Your task to perform on an android device: Compare the prices of other shoes of other types of the same brand in the eBay app.
Image 0: 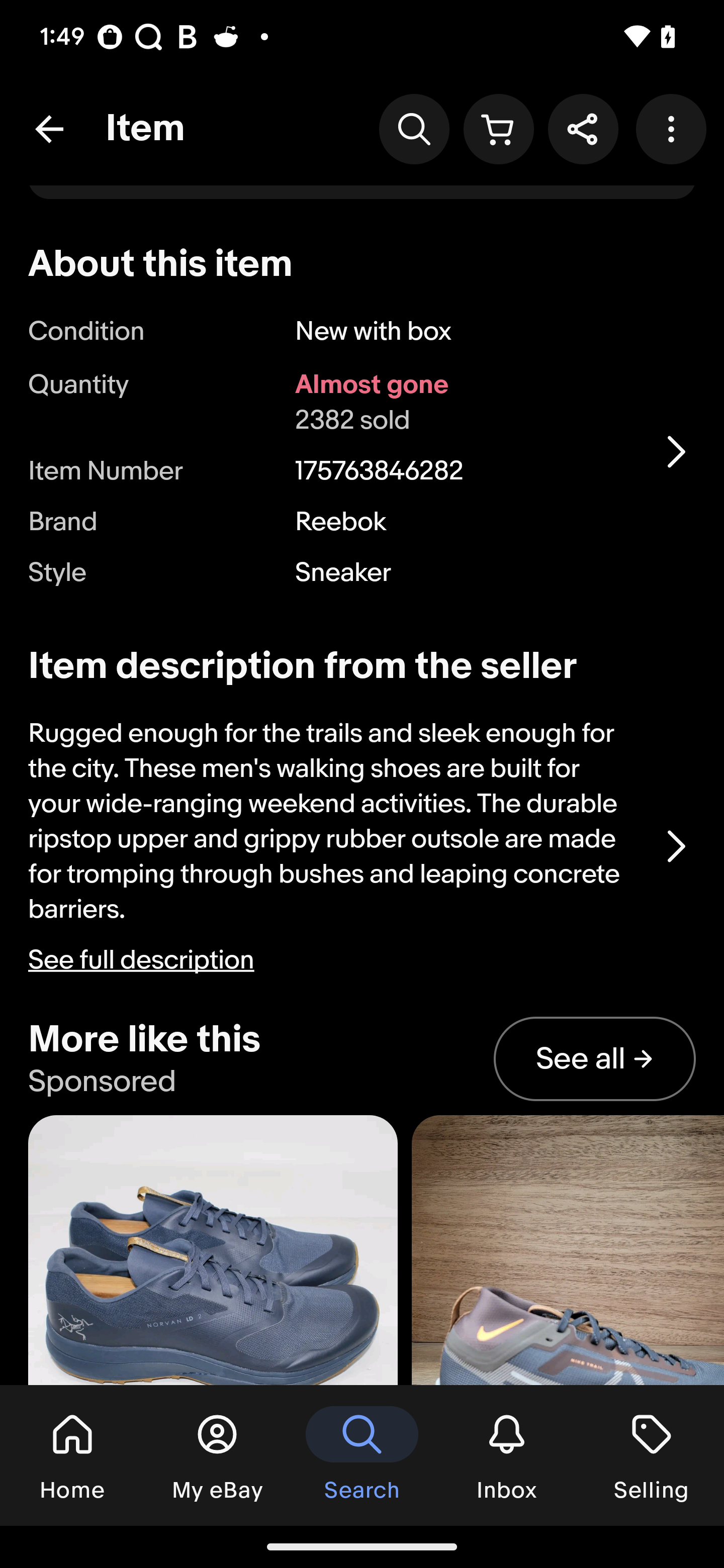
Go back to the previous page
Step 0: press back button
Image 1: 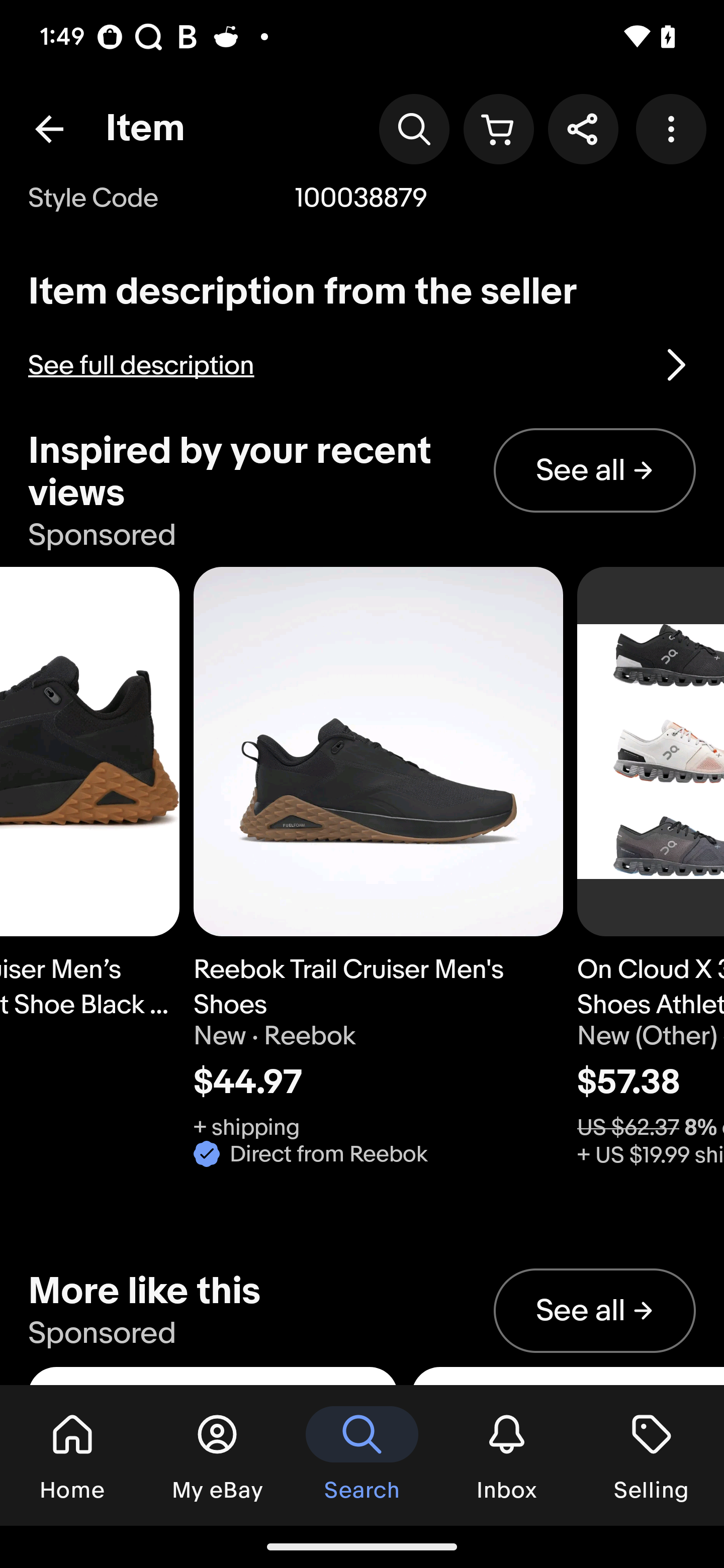
Swipe up on the screen
Step 1: scroll down
Image 2: 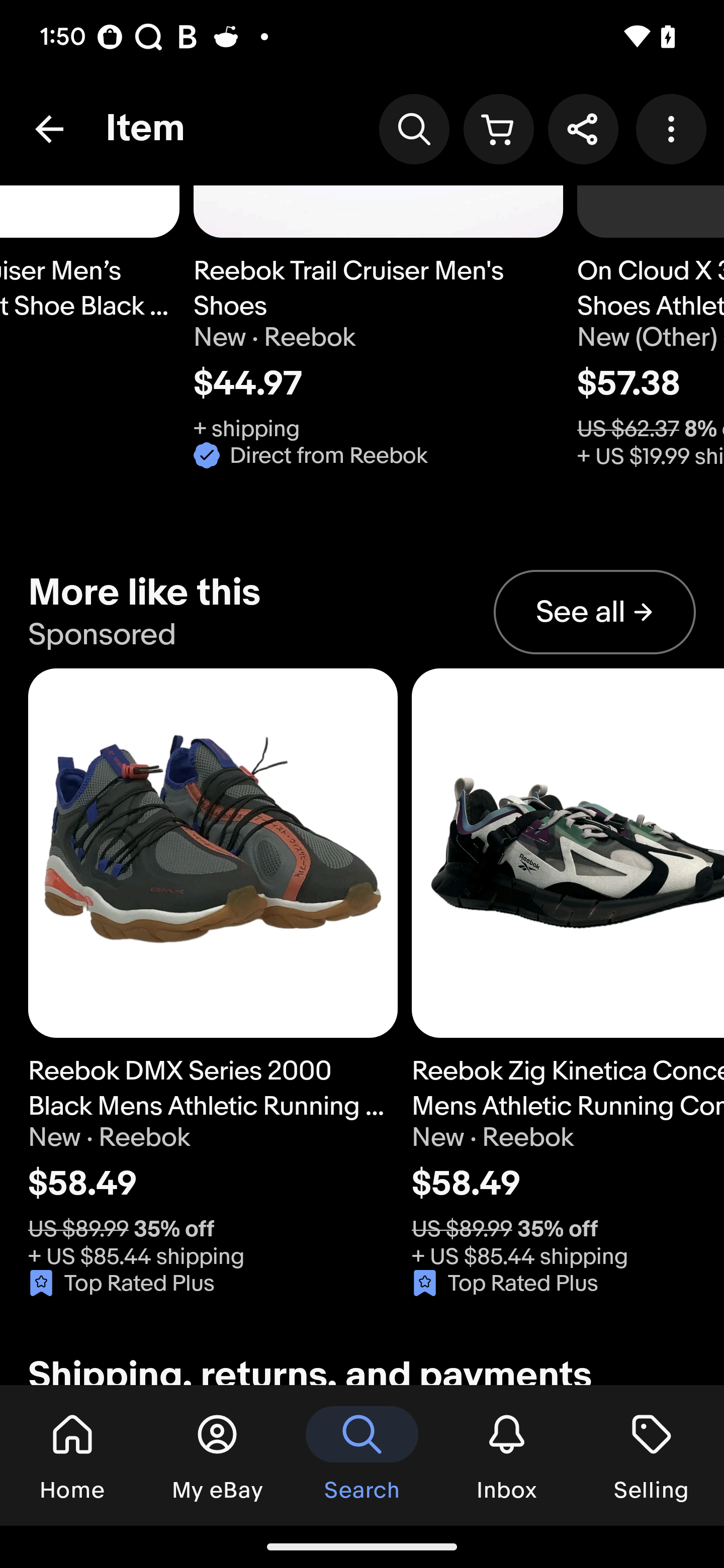
Swipe up on the screen
Step 2: scroll down
Image 4: 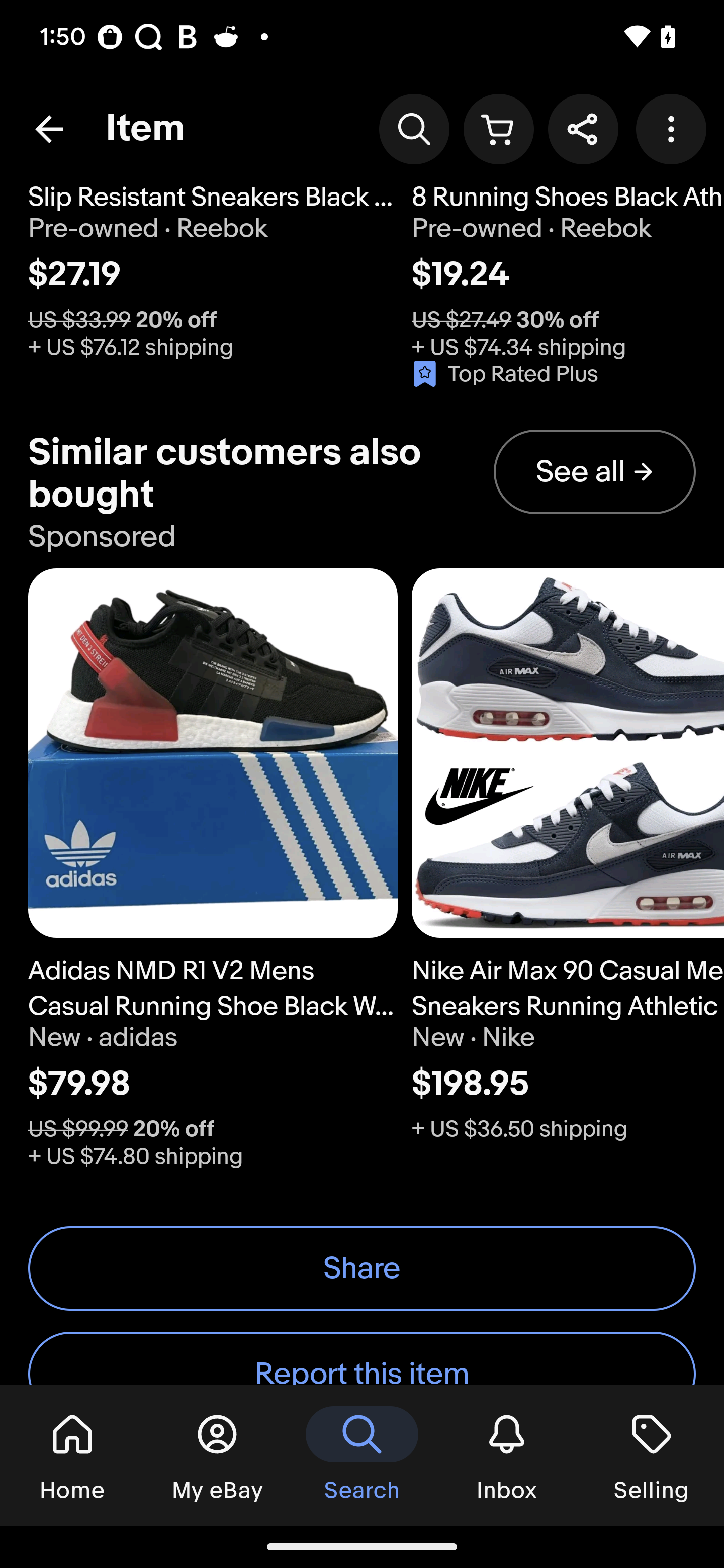
Swipe up on the screen
Step 4: scroll down
Image 5: 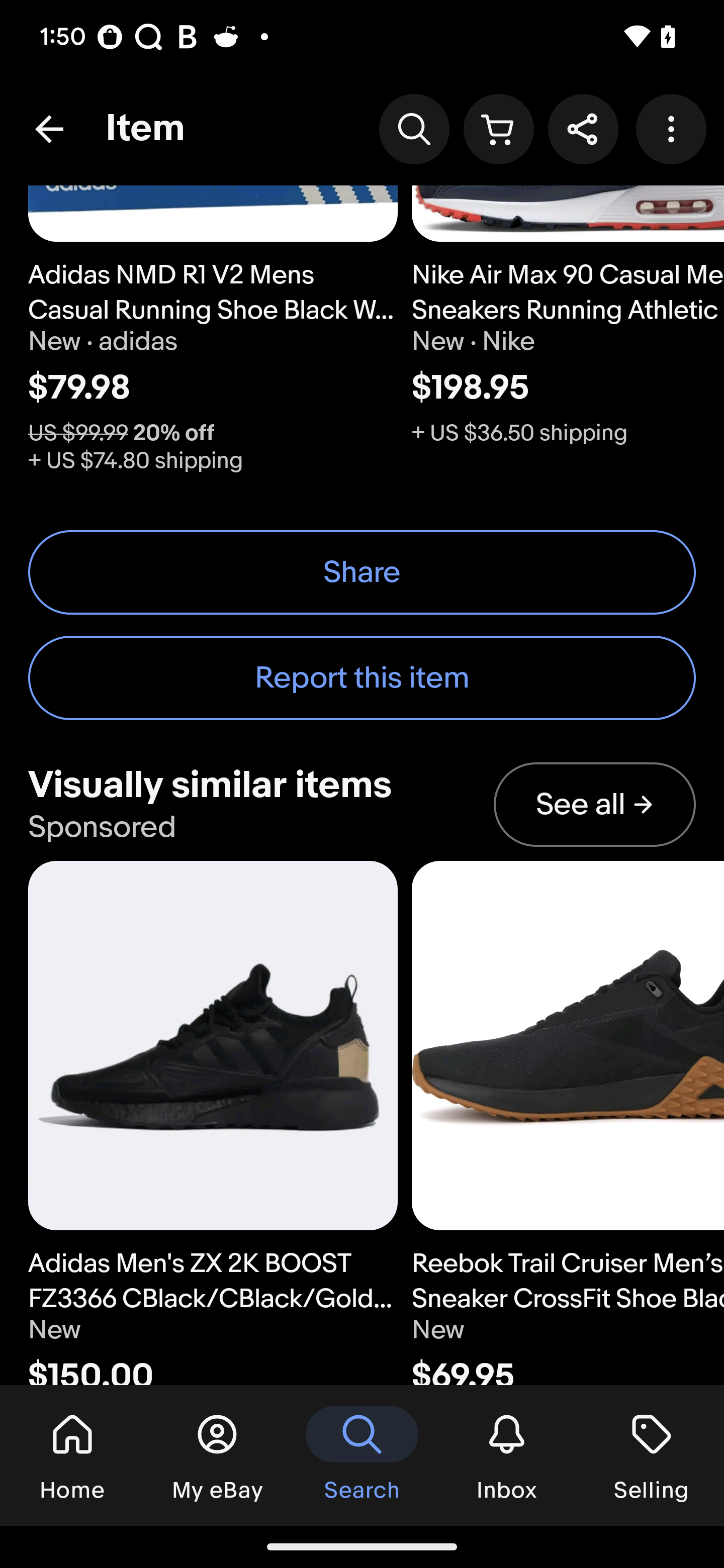
Swipe towards the left to view the more shoes
Step 5: scroll right
Image 6: 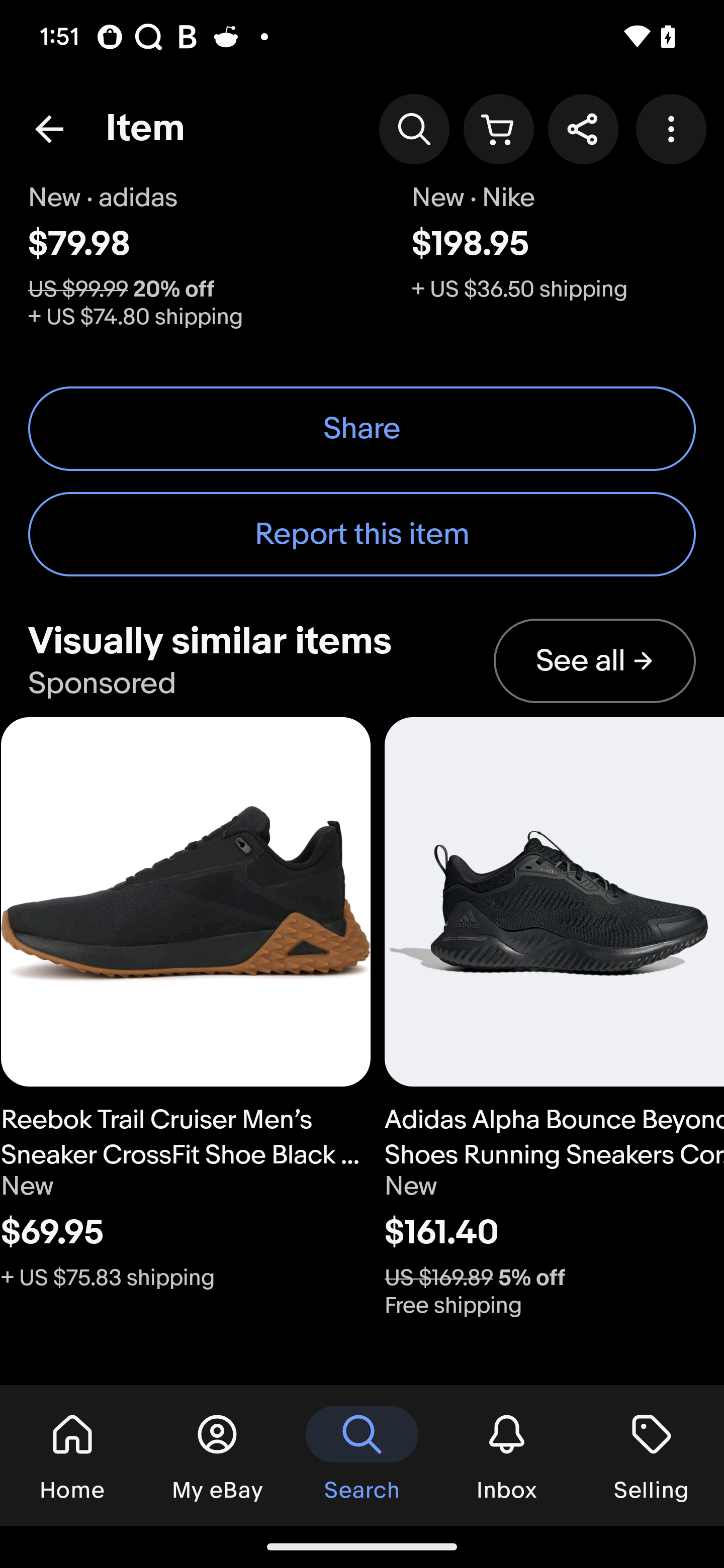
Swipe towards the left to view the more shoes
Step 6: scroll right
Image 7: 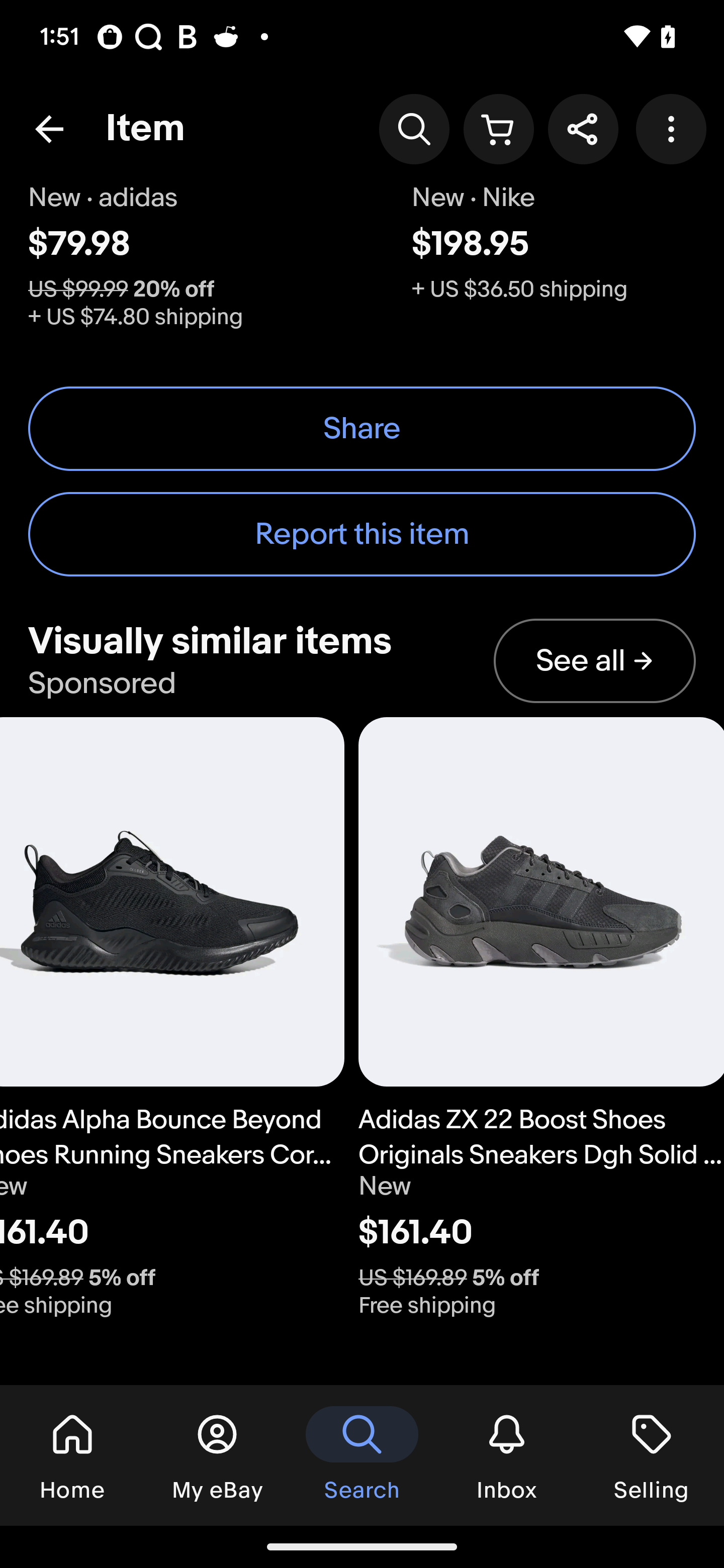
Swipe towards the left to view the more shoes
Step 7: scroll right